Your task to perform on an android device: I need to check the weather forecast to see if there is rain or not so that I can head out.
Image 0: 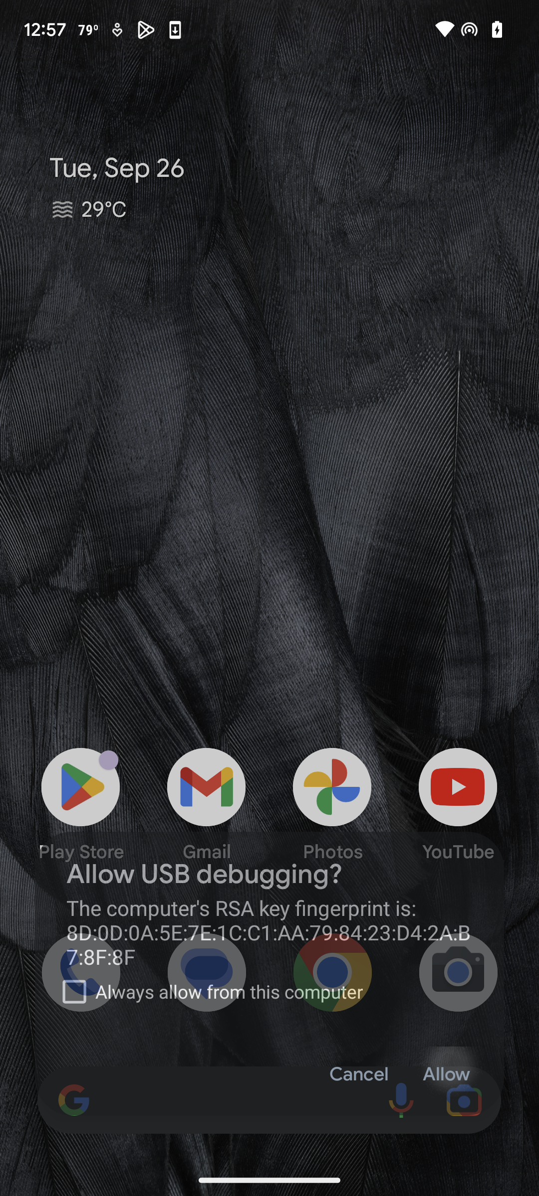
Open the weather app.
Step 0: open app "Weather"